Your task to perform on an android device: I am planning to visit the Eiffel Tower in Paris from Lyon City, so I want to know the biking directions.
Image 0: 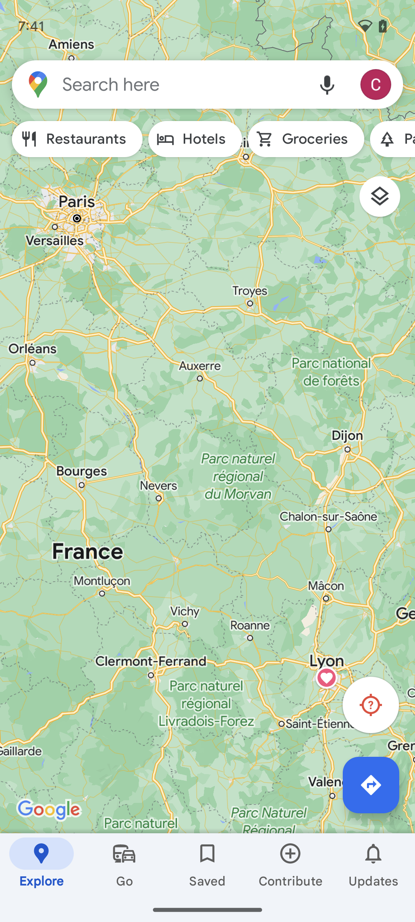
Tap on the search bar at the top of the screen.
Step 0: click (183, 84)
Image 1: 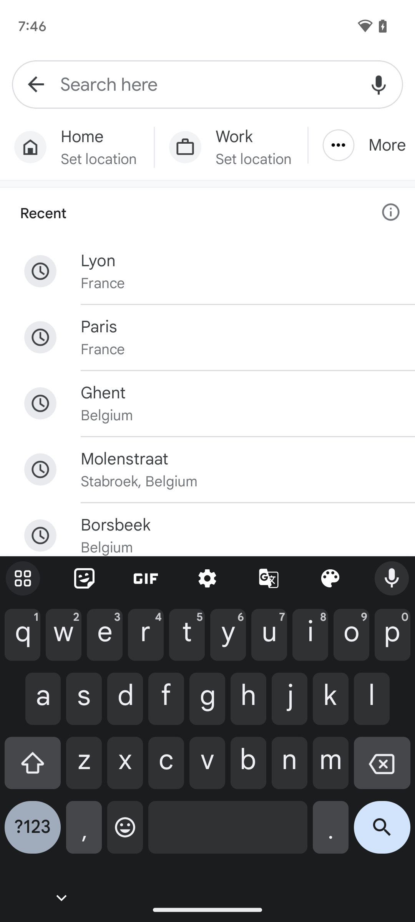
search for Lyon City to Paris City 
Step 1: type "Lyon city to Paris city"
Image 2: 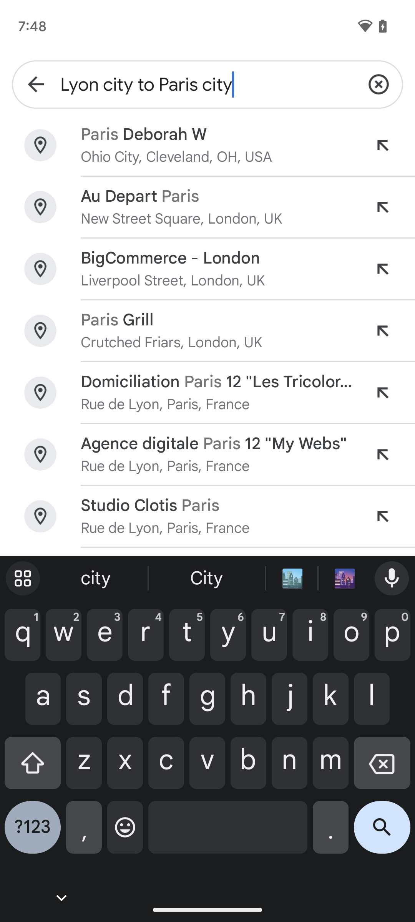
Tap on the search icon at the bottom of the screen.
Step 2: click (382, 833)
Image 3: 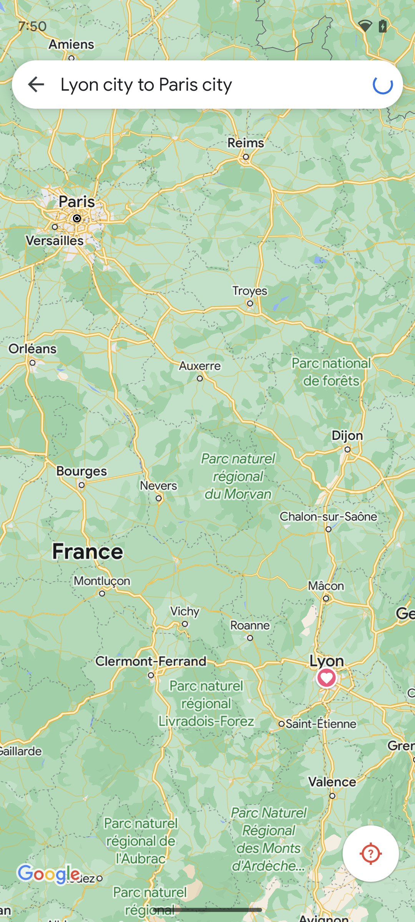
Tap on the search icon at the bottom of the screen.
Step 3: wait
Image 4: 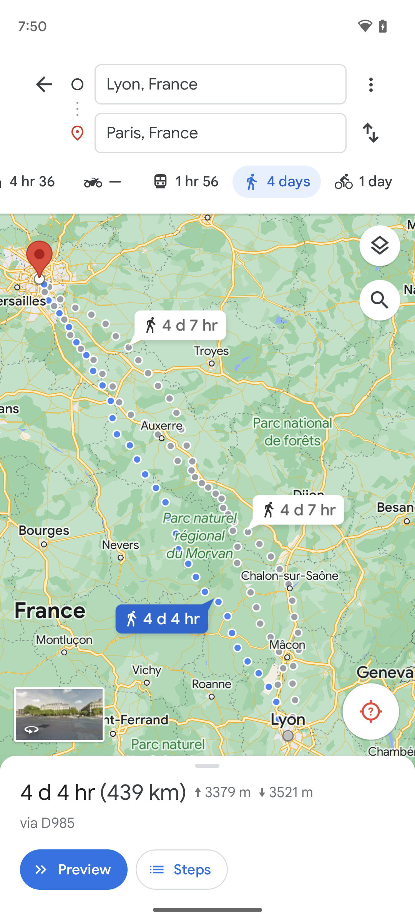
Tap the bike icon present on the screen.
Step 4: click (369, 184)
Image 5: 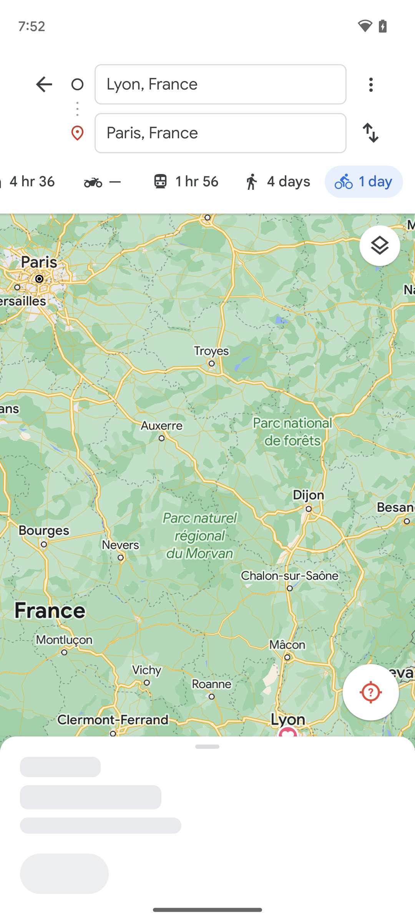
Tap the bike icon present on the screen.
Step 5: wait